Your task to perform on an android device: I just returned to Belgium from a trip to London last month. My aim is to exchange 2000 British pounds into euros.Turn the 2000 British pounds into euros by using the my currency converter app.
Image 0: 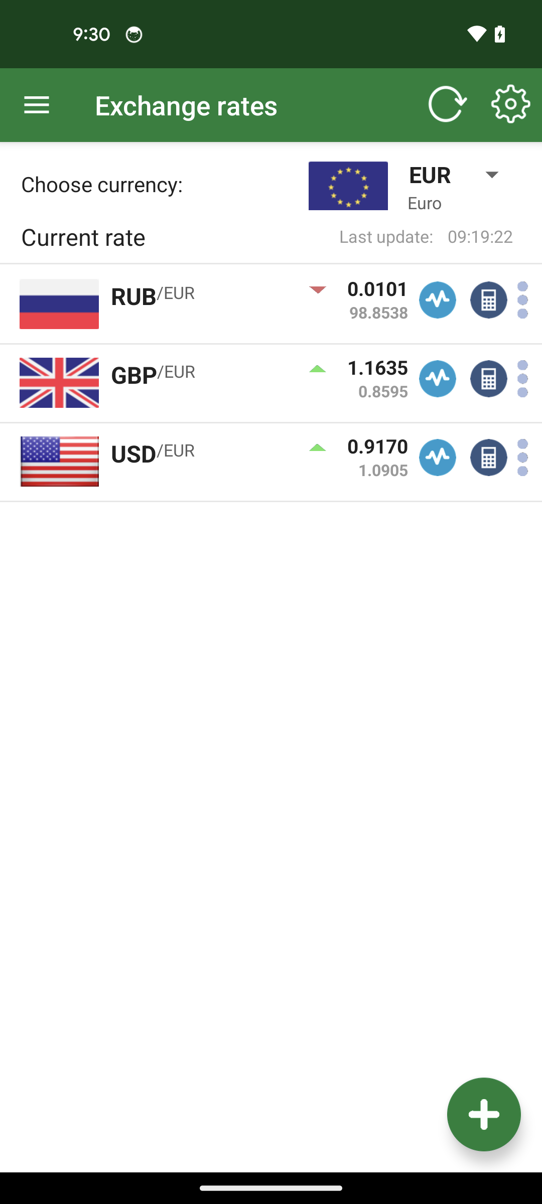
Open the my currency app
Step 0: open app "MyCurrency"
Image 1: 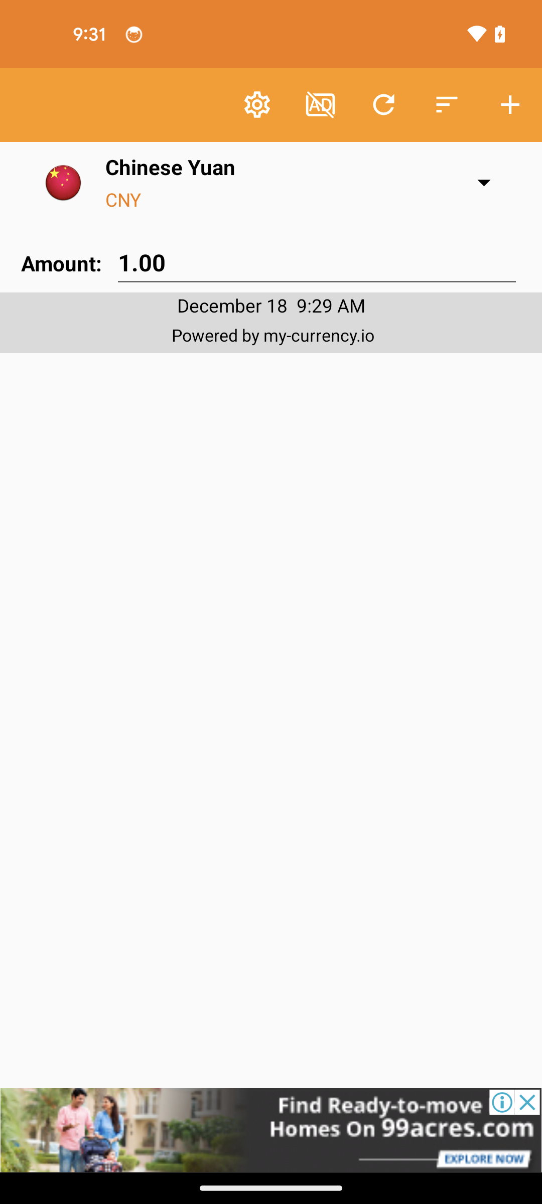
Tap on the plus icon
Step 1: click (510, 105)
Image 2: 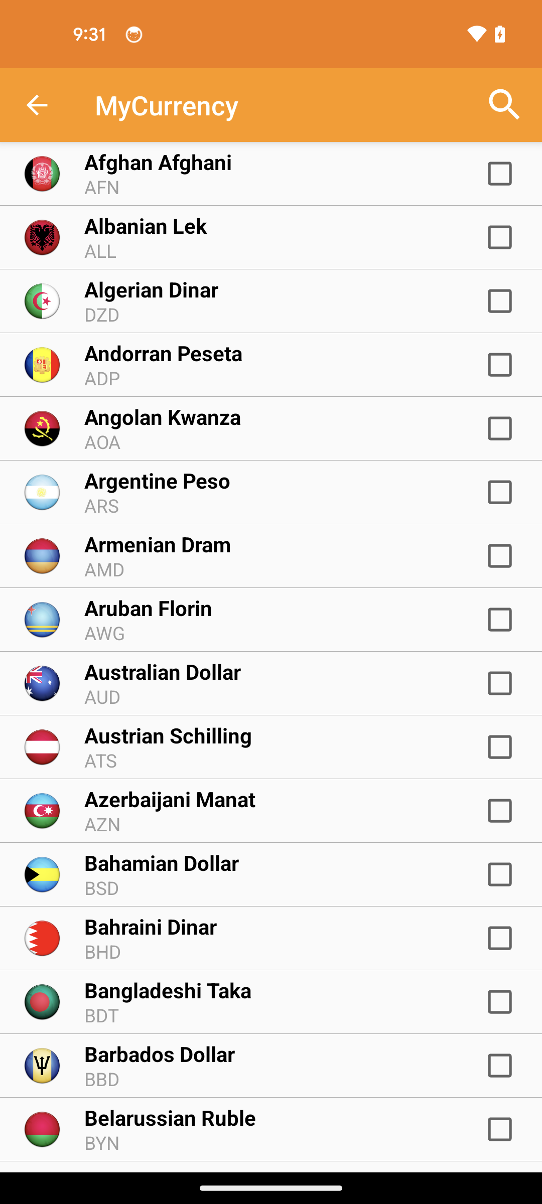
Tap on the search bar
Step 2: click (504, 105)
Image 4: 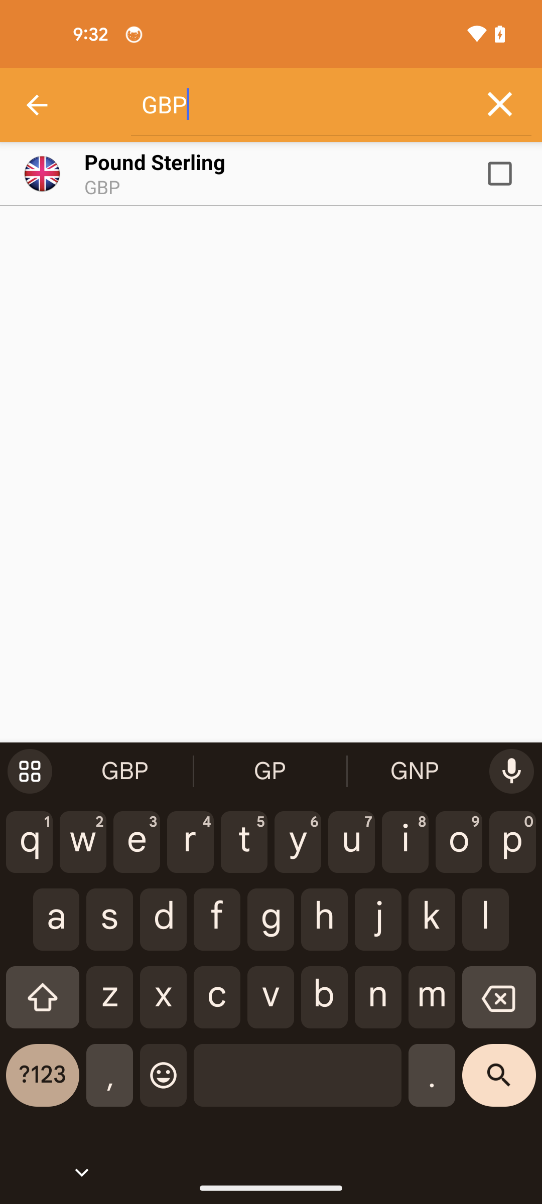
Tap on the search result
Step 4: click (499, 173)
Image 5: 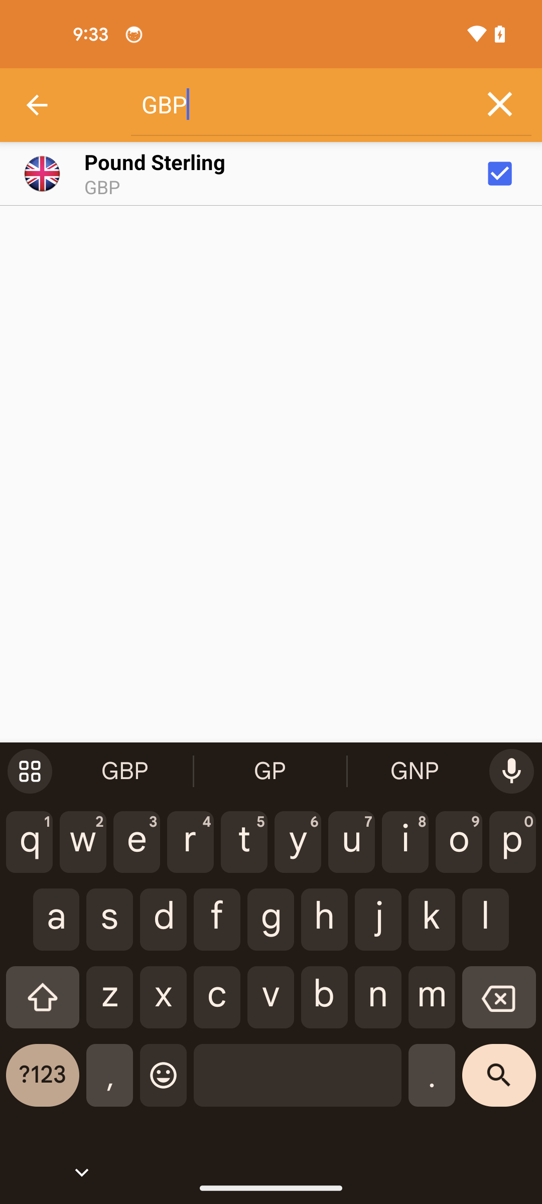
Tap on the cross icon to clear the search bar
Step 5: click (499, 104)
Image 6: 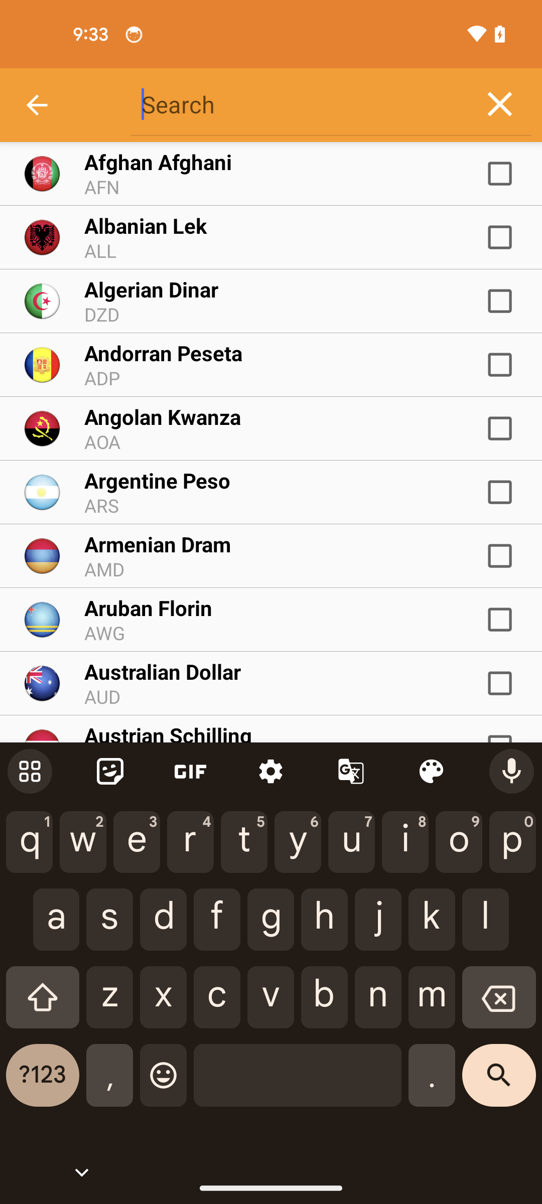
Search for the Euro
Step 6: type "EURO"
Image 7: 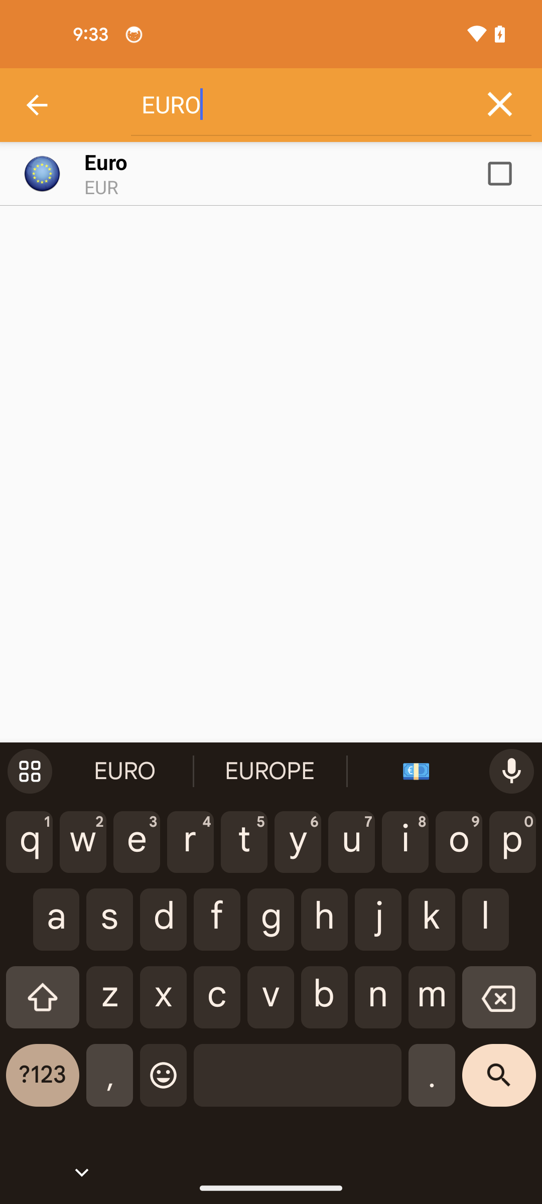
Select the search option
Step 7: click (499, 173)
Image 8: 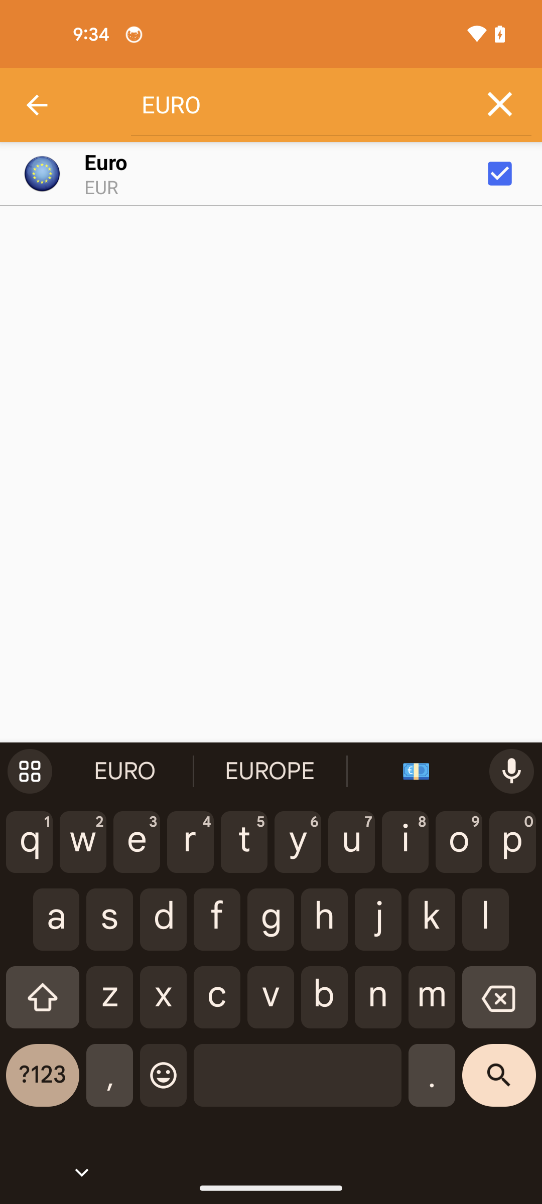
Tap on the search button
Step 8: click (499, 1083)
Image 9: 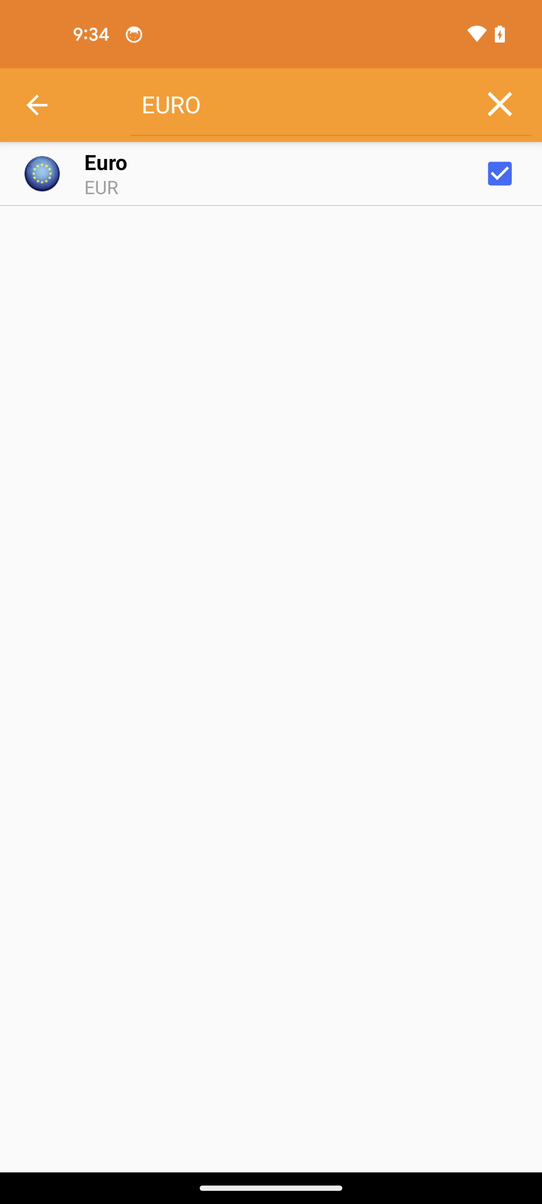
Tap on the back arrow icon
Step 9: click (37, 105)
Image 10: 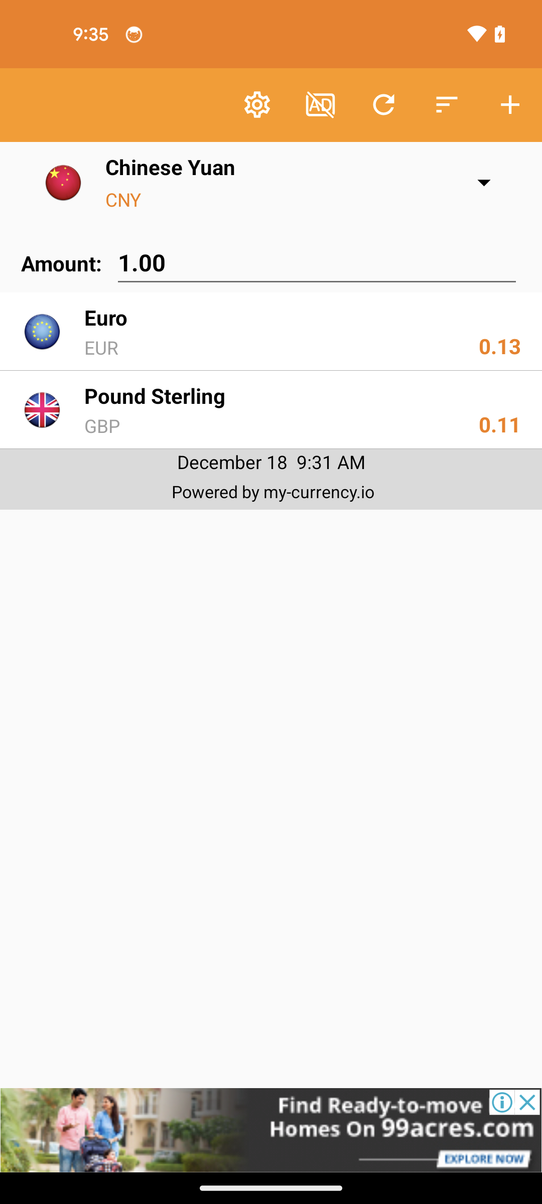
Tap on the dropper icon of chinese yuan
Step 10: click (484, 182)
Image 11: 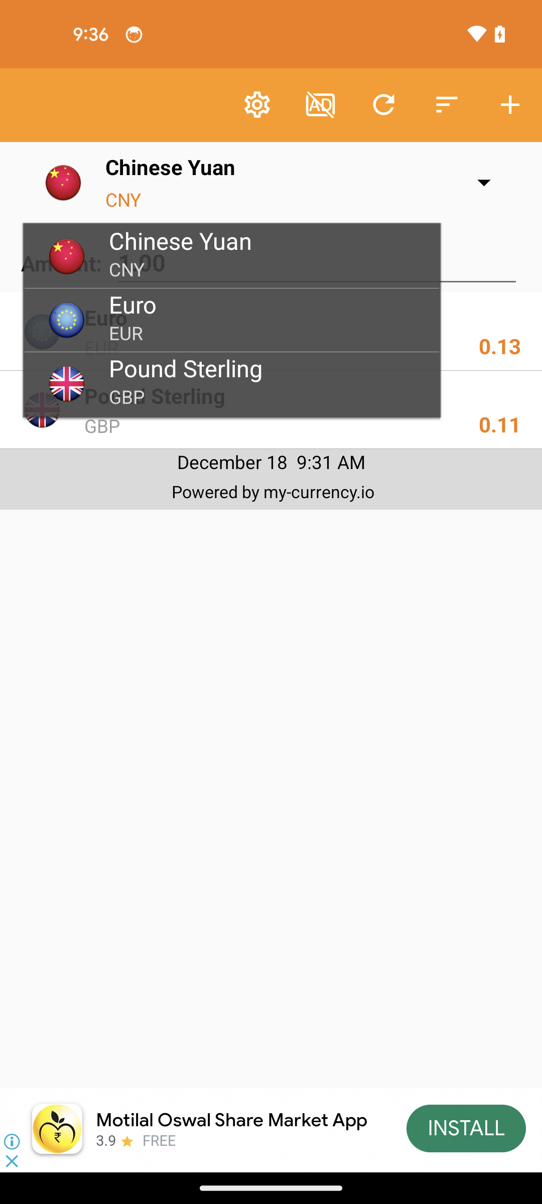
Select the pound sterling option
Step 11: click (263, 368)
Image 12: 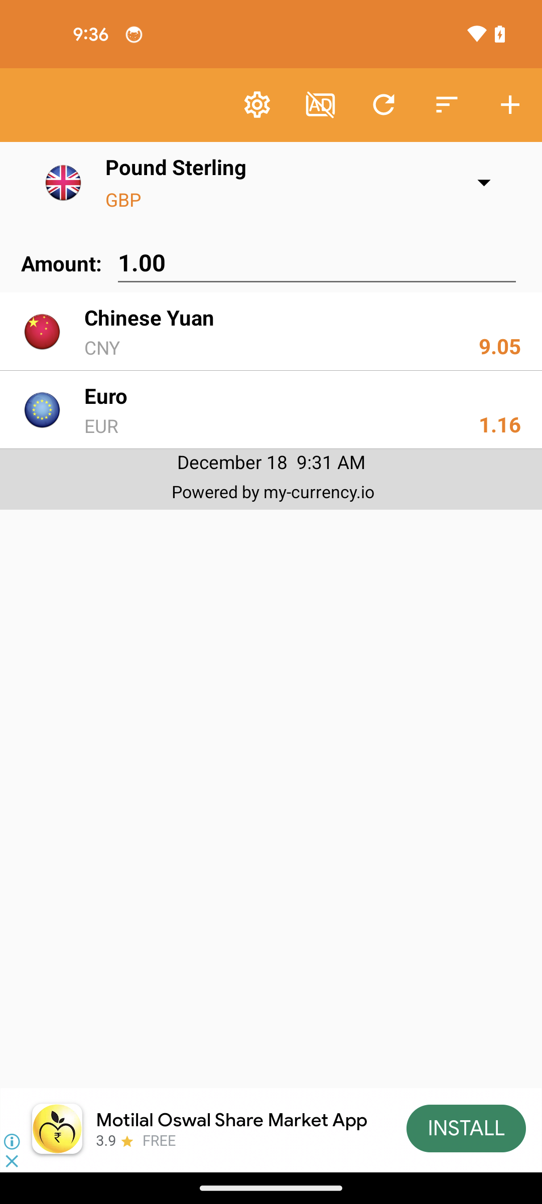
Tap on the amount search bar
Step 12: click (317, 263)
Image 13: 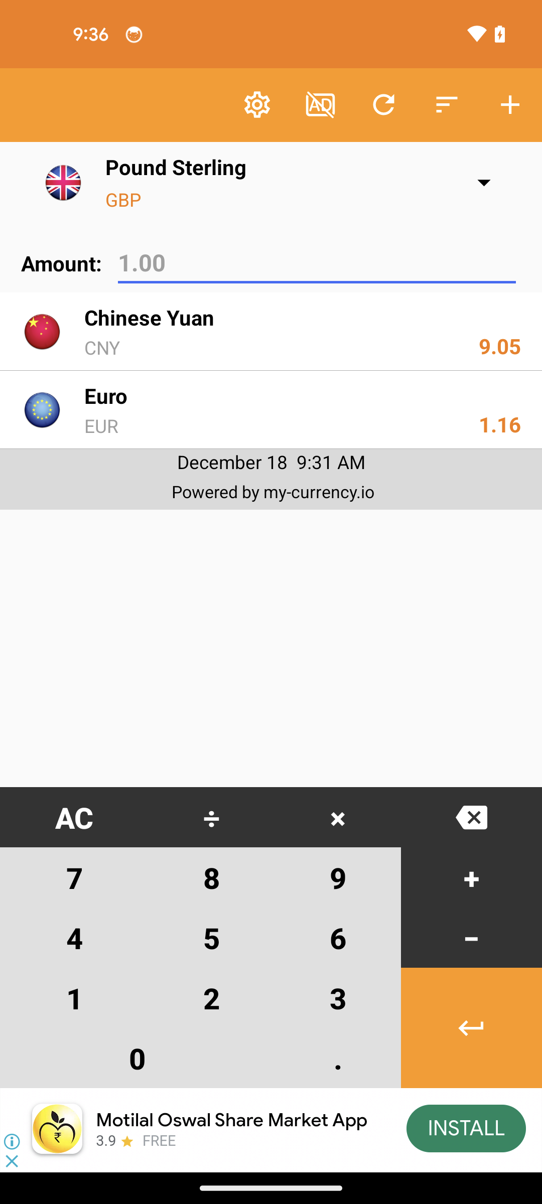
Select the 2 option
Step 13: click (211, 998)
Image 14: 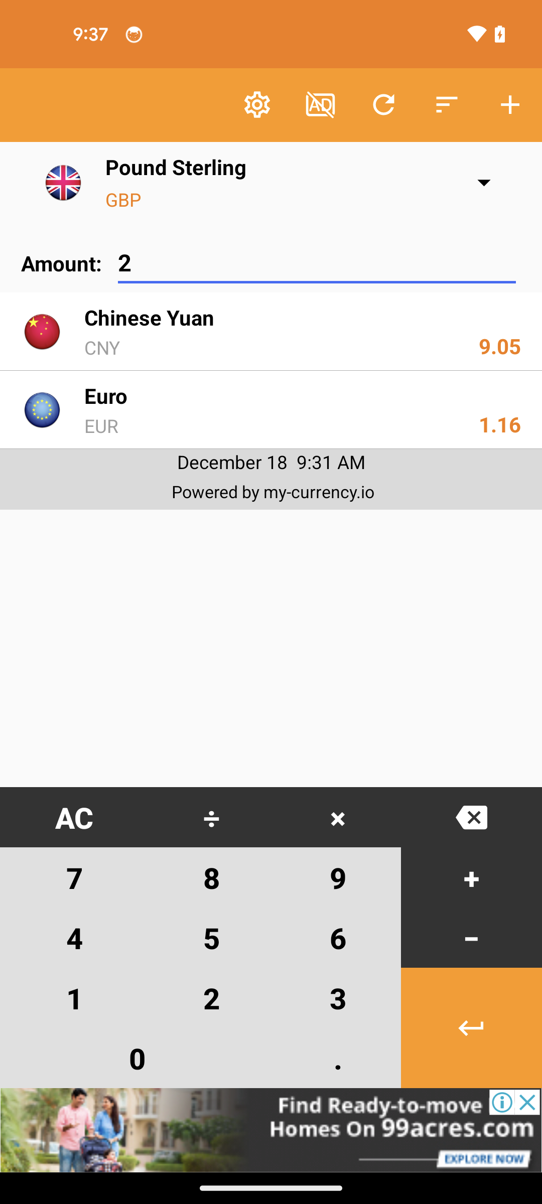
Select the 0 option
Step 14: click (137, 1058)
Image 15: 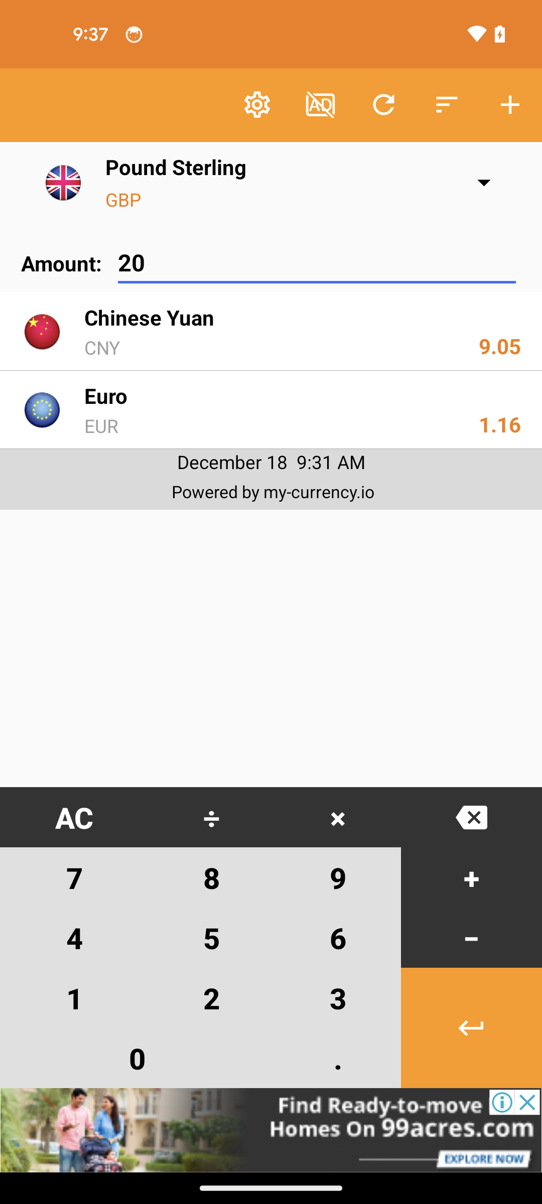
Select the 0 option
Step 15: click (137, 1058)
Image 16: 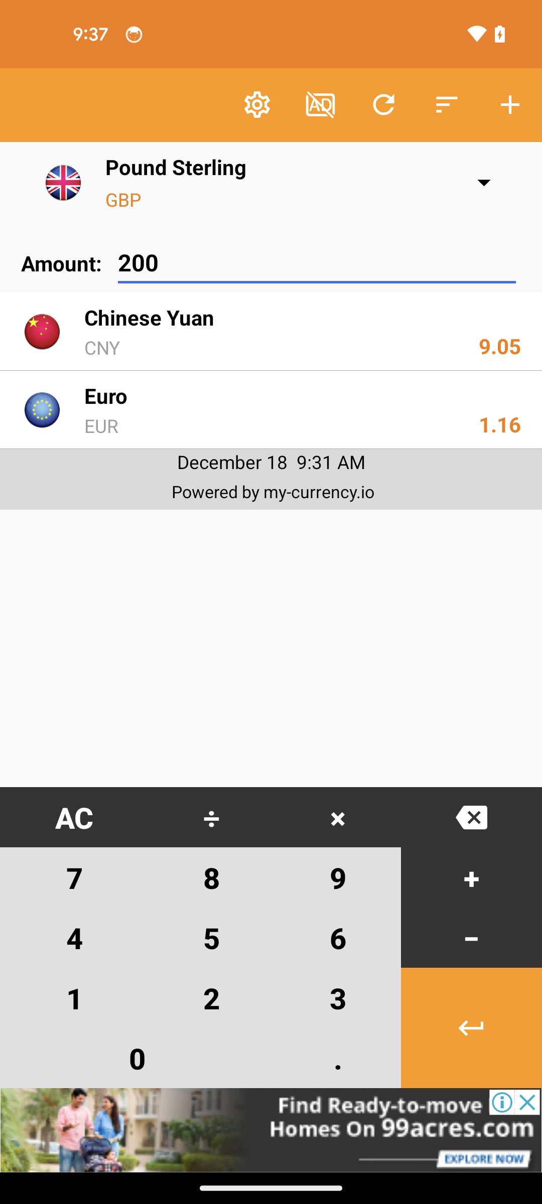
Select the 0 option
Step 16: click (137, 1058)
Image 17: 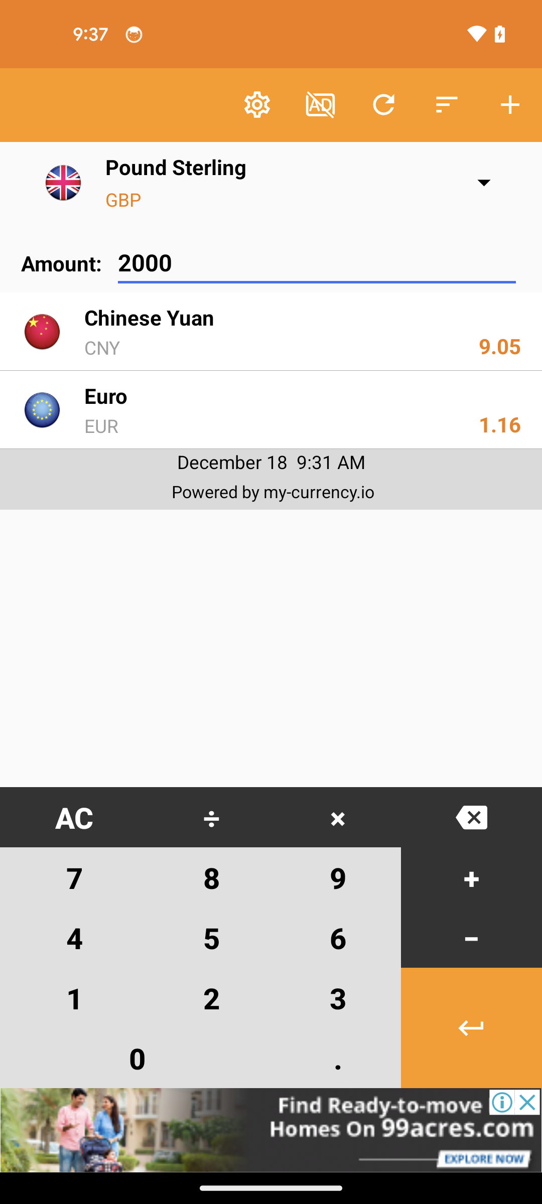
Tap on the back button
Step 17: click (471, 1027)